Your task to perform on an android device: Add "The Road Less Traveled"  book by Elizabeth Billingsley to my Kobo books app Wishlist.
Image 0: 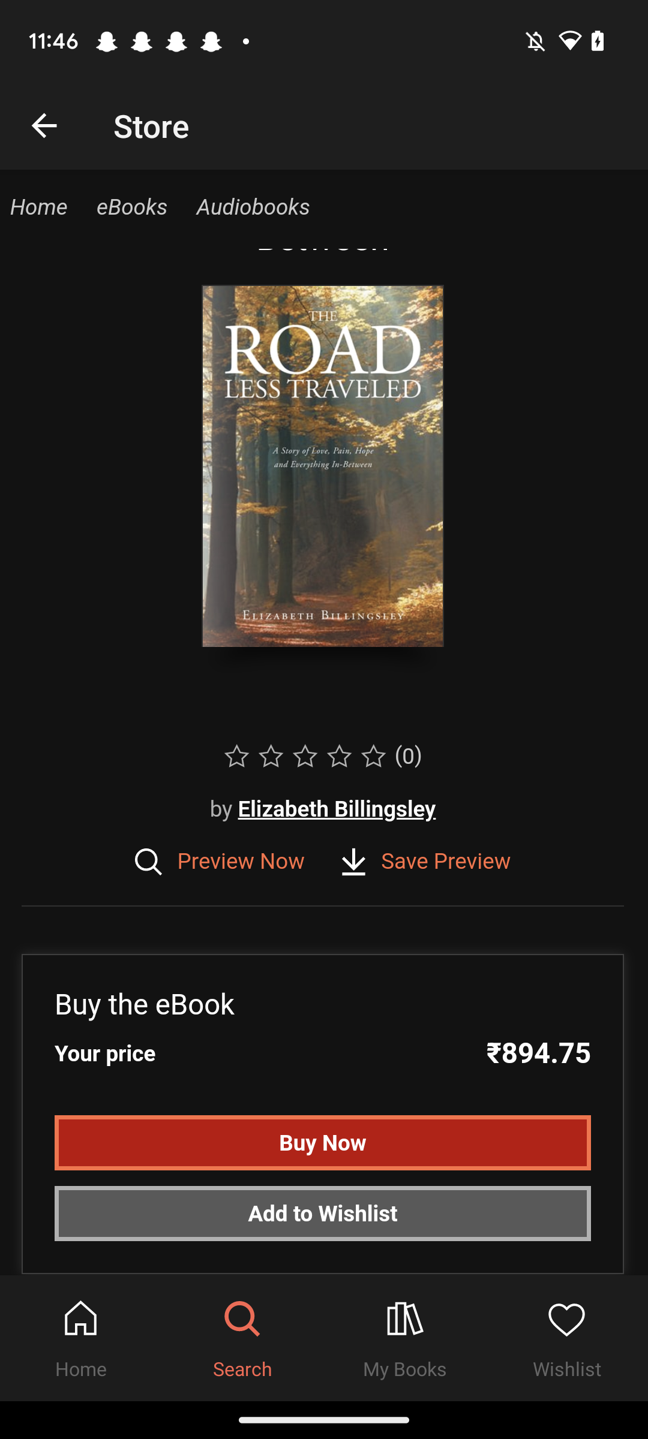
Click on the "Add to Wishlist" tab.
Step 0: click (322, 1215)